Your task to perform on an android device: Set up a profile on the Babbel app.
Image 0: 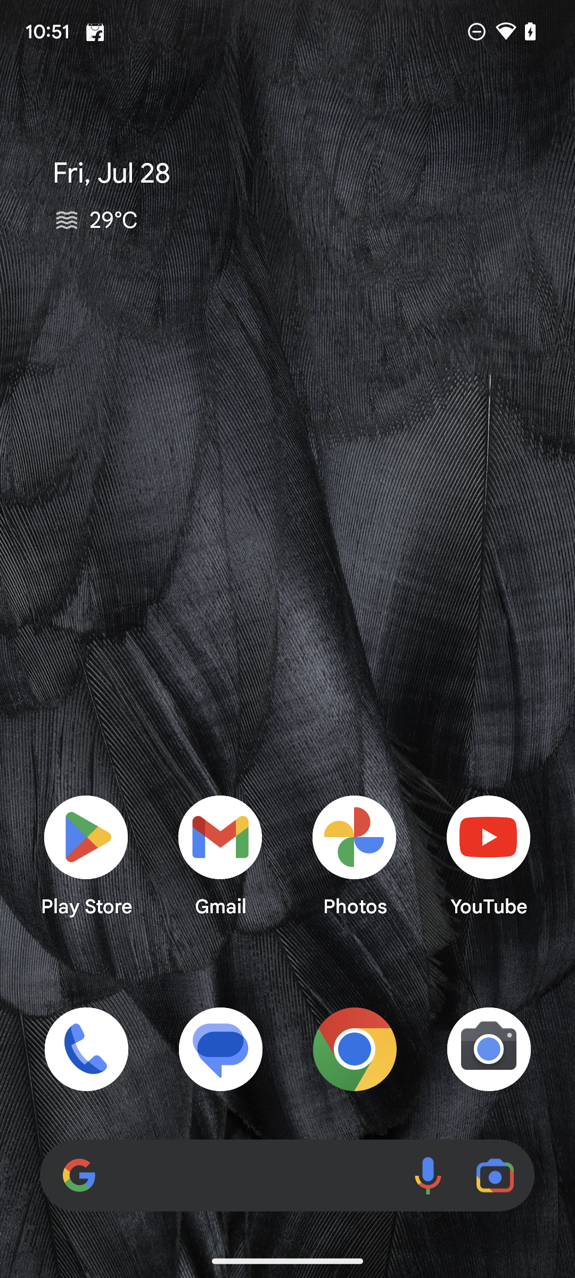
Open the Babbel app.
Step 0: open app "Babbel"
Image 1: 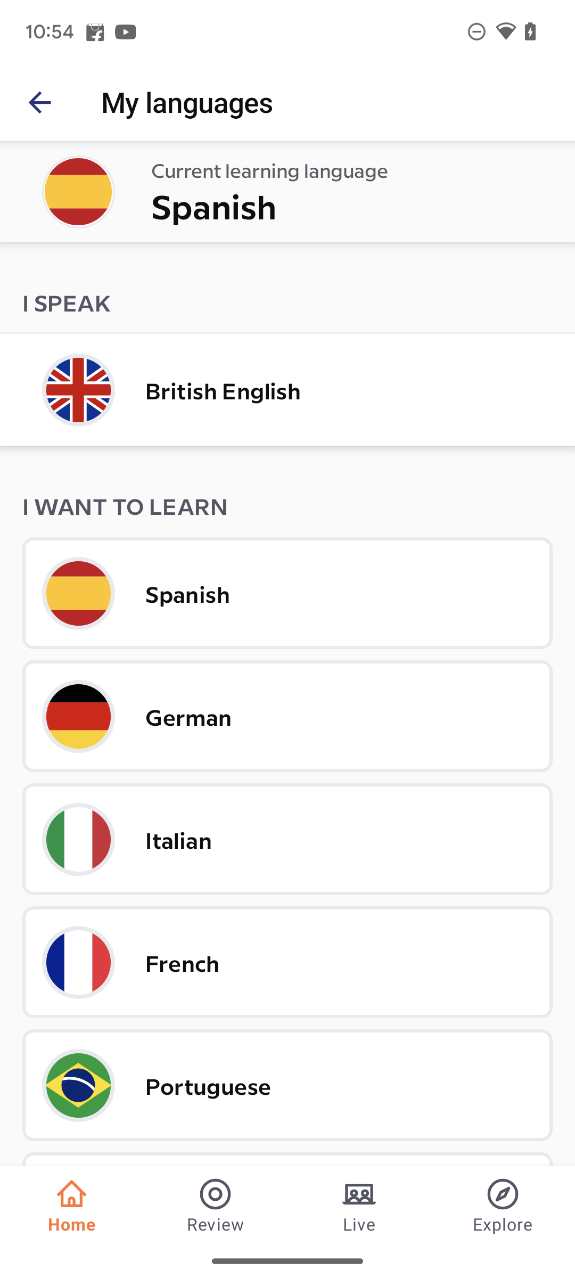
Open the Babbel app.
Step 1: wait
Image 2: 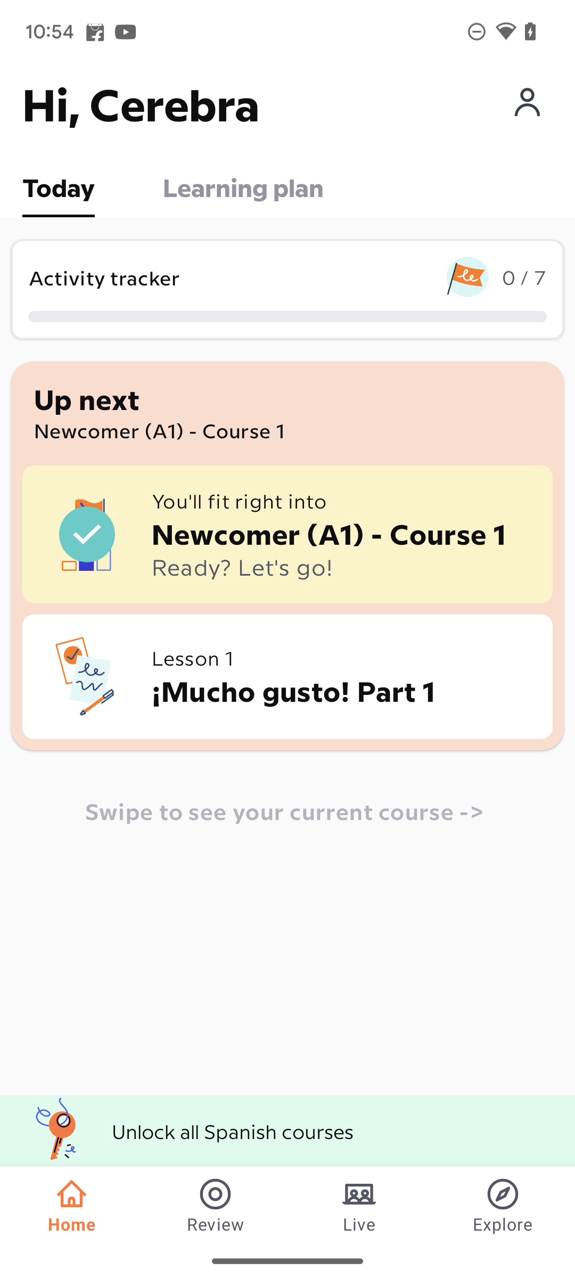
Click on the profile icon present at the right upper corner of the screen.
Step 2: click (523, 106)